Your task to perform on an android device: Add Defy mid womens training shoes to cart with shoe size 8 on  Puma app
Image 0: 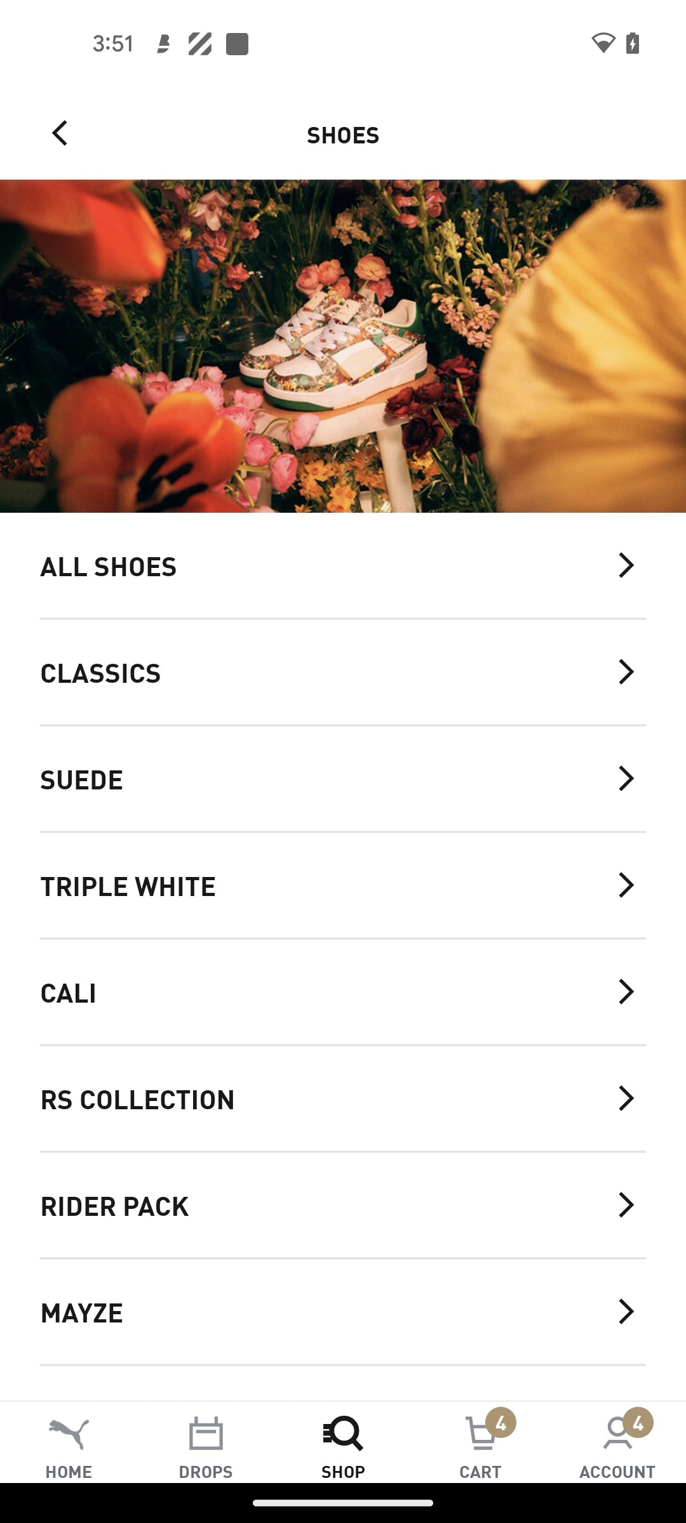
Click on the All shoes tab
Step 0: click (323, 565)
Image 1: 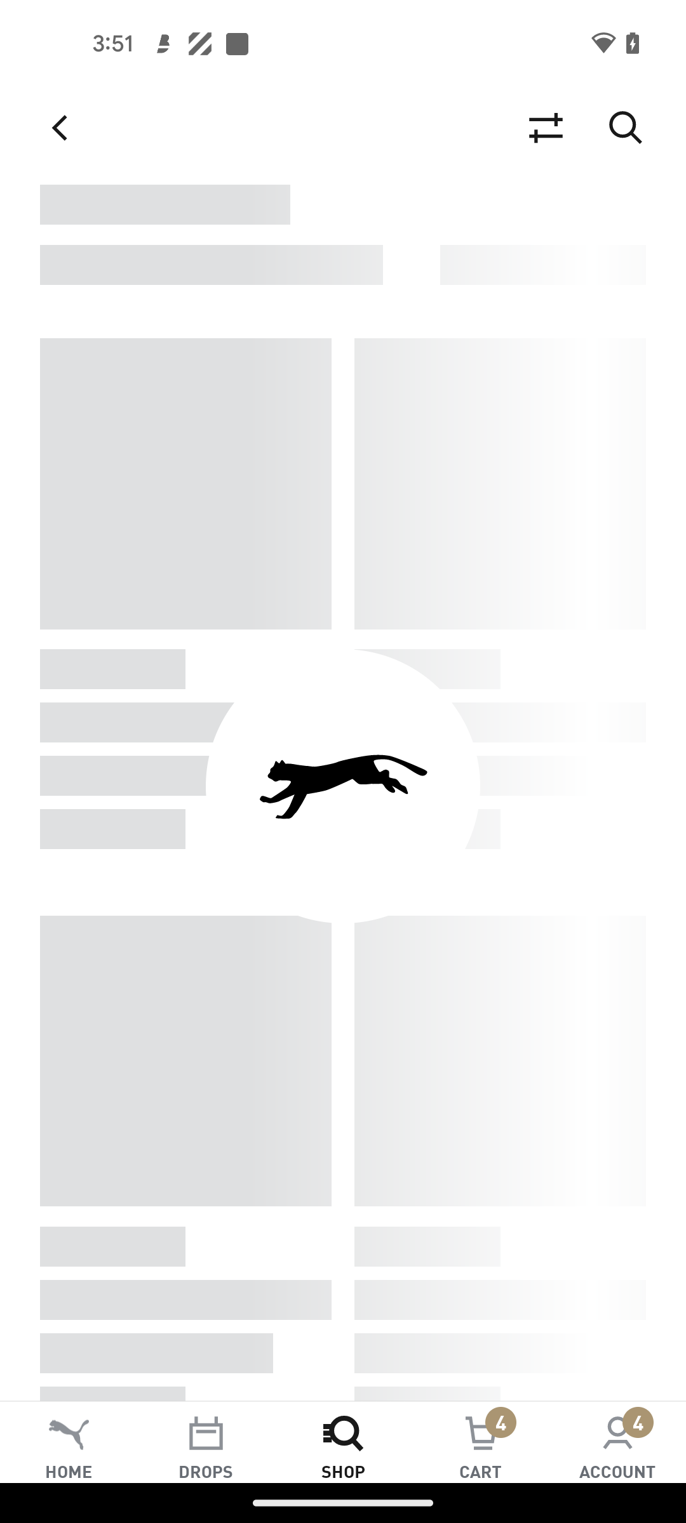
Click on the All shoes tab
Step 1: wait
Image 2: 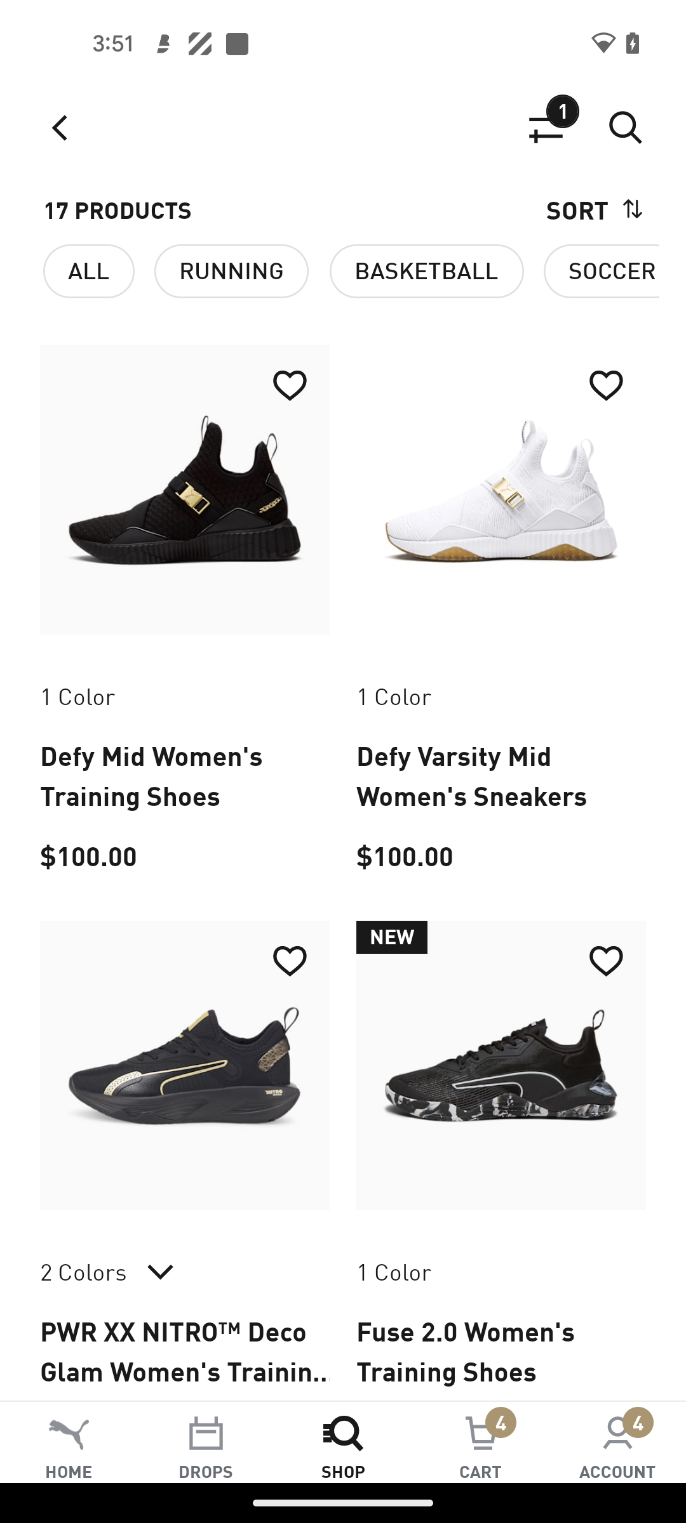
Click on the Defy mid womens training shoes 
Step 2: click (185, 489)
Image 3: 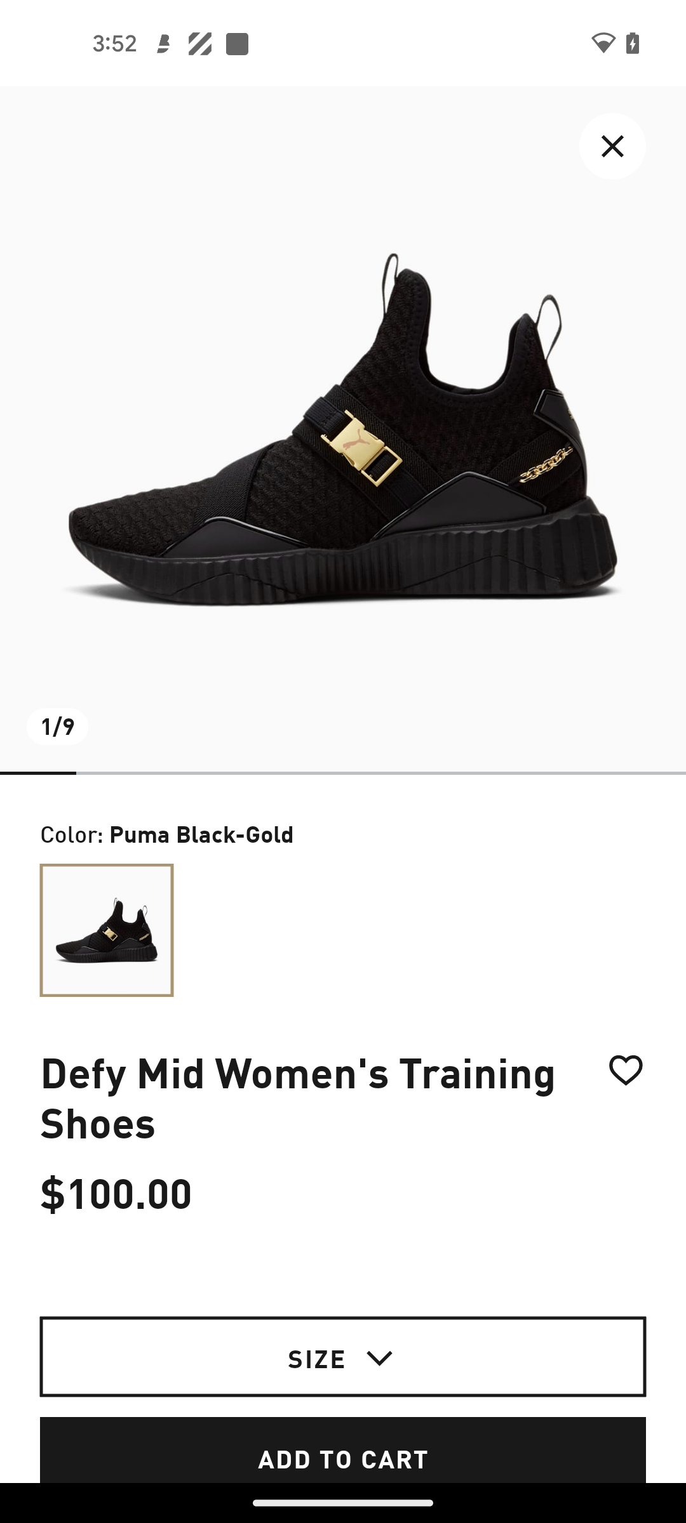
Click on the size tab
Step 3: click (316, 1357)
Image 4: 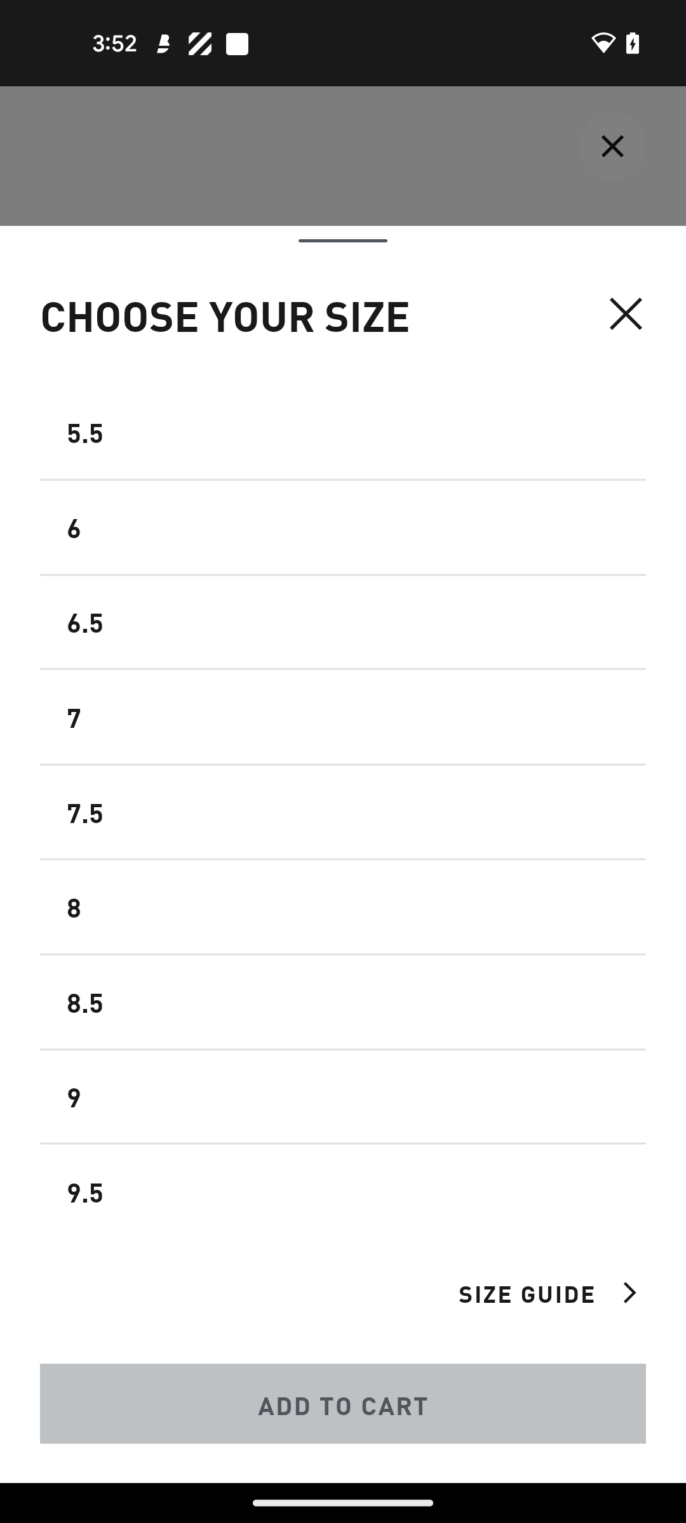
Select the 8 size
Step 4: click (343, 784)
Image 5: 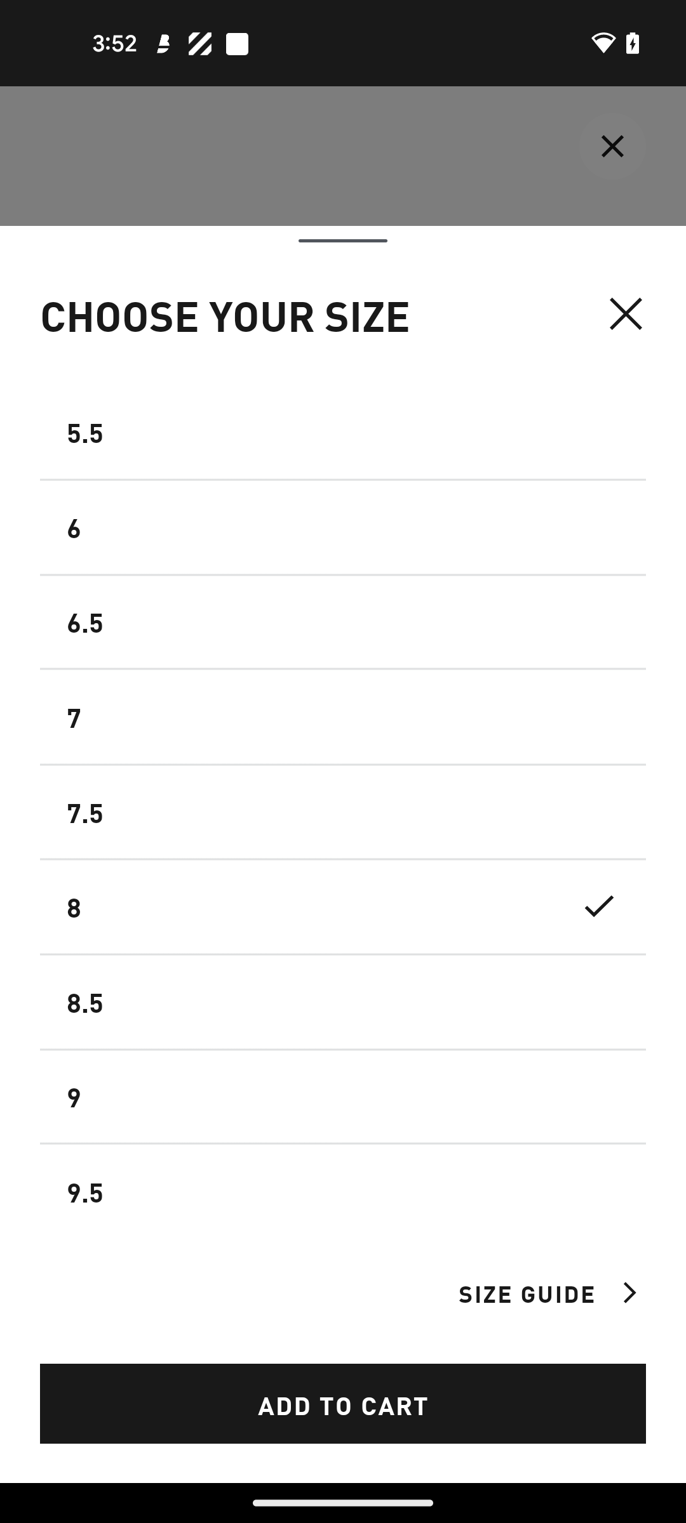
Click on the Add to cart tab
Step 5: click (343, 1404)
Image 6: 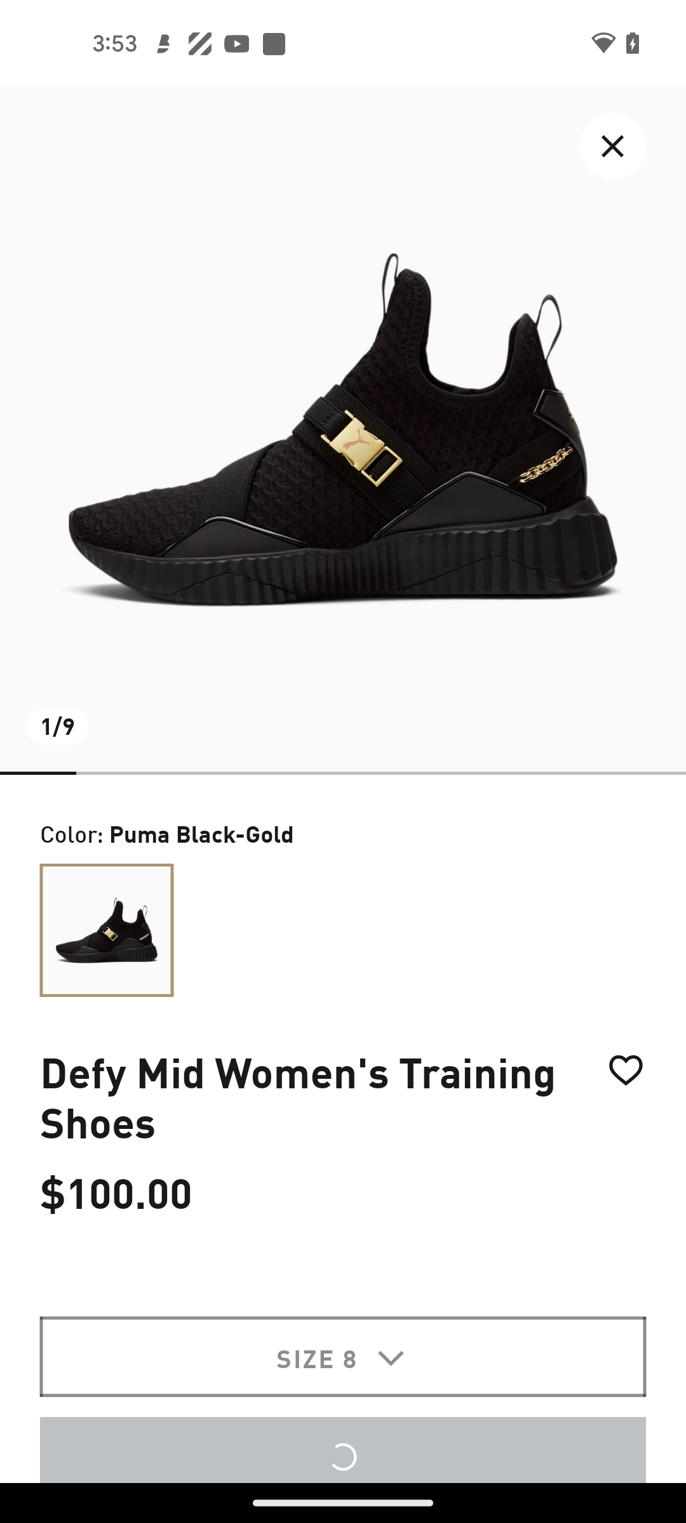
Click on the Add to cart tab
Step 6: wait